Your task to perform on an android device: Check out my progress on the Google Fit app.
Image 0: 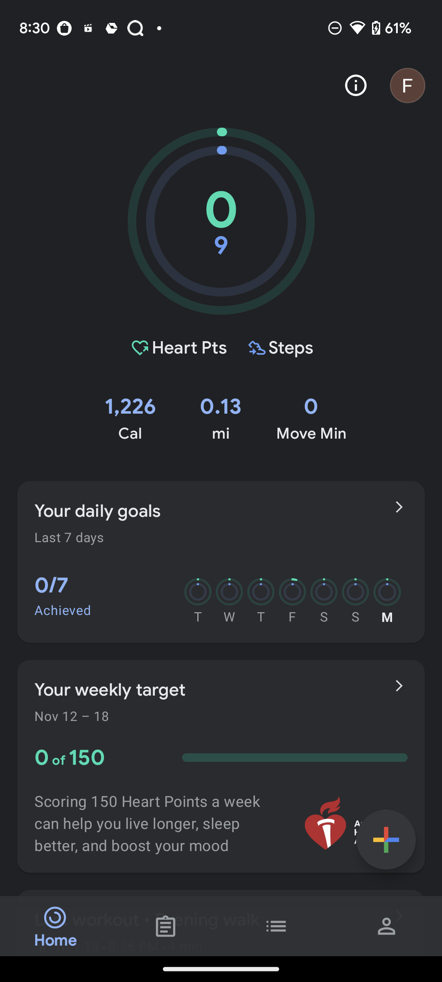
Click on Your daily goals to see my steps
Step 0: click (195, 511)
Image 1: 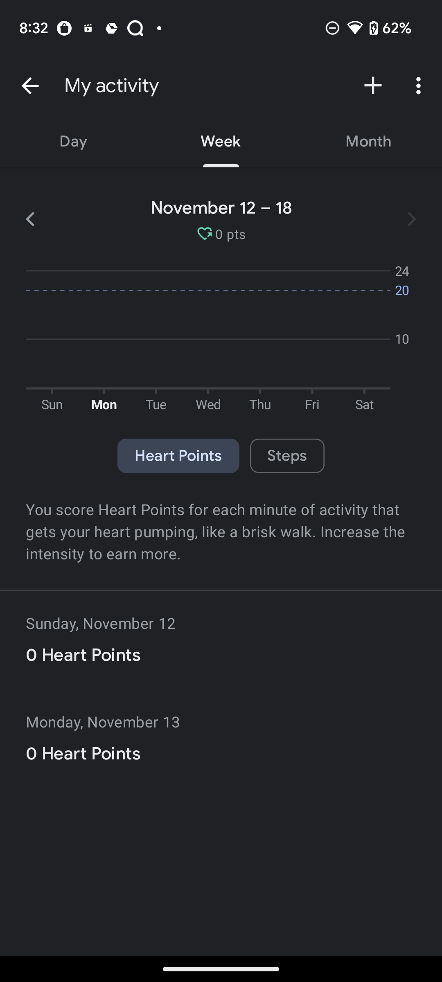
Click on steps
Step 1: click (287, 456)